Your task to perform on an android device: There is an email I received from my friend Amelia Miller that contains the keyword Funes. Can you search for Funes in the Gmail app?
Image 0: 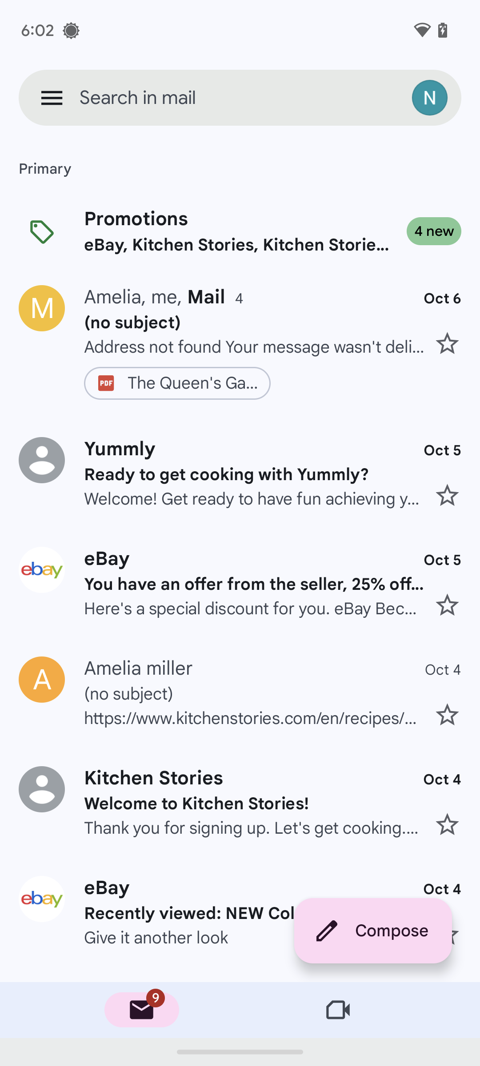
At the top of the screen, click on the search bar.
Step 0: click (240, 97)
Image 1: 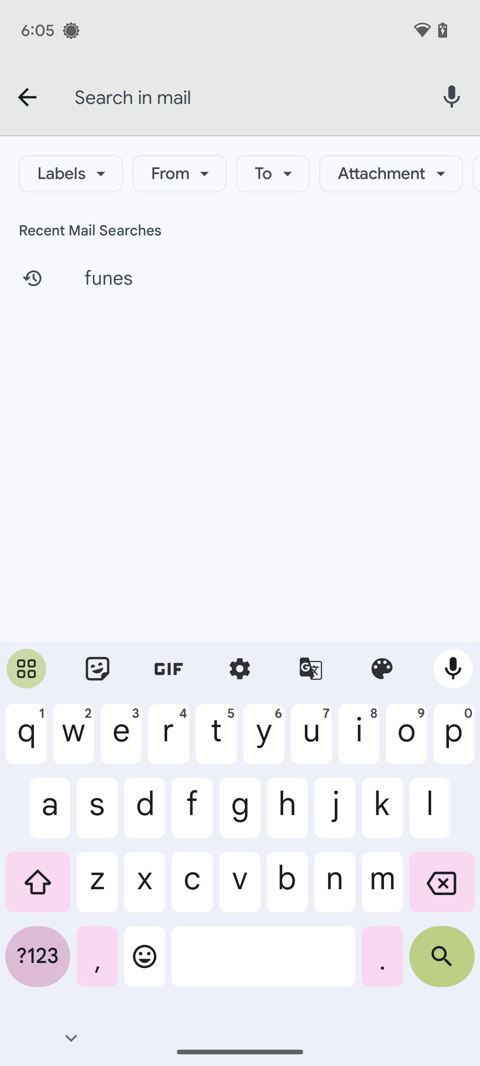
Type in Funes.
Step 1: type "Funes"
Image 2: 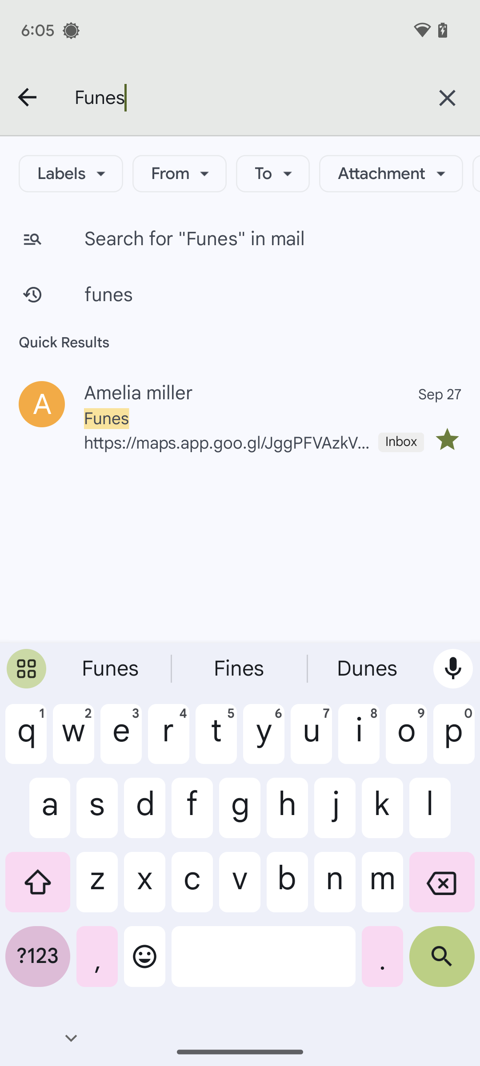
At the bottom-right of the keyboard, click on the search icon.
Step 2: click (442, 963)